Your task to perform on an android device: Export all reminders to a file
Image 0: 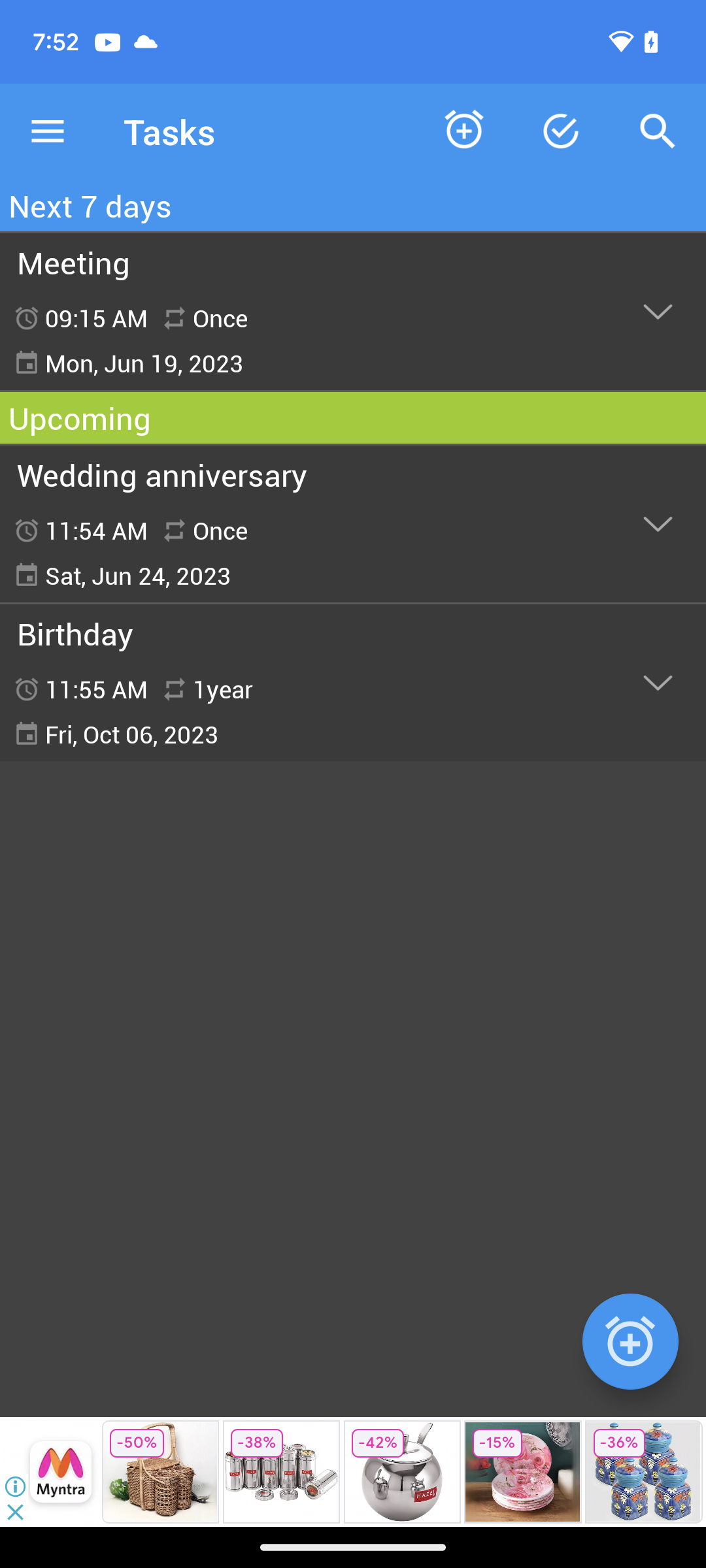
Click on the three line menu bar
Step 0: click (48, 131)
Image 1: 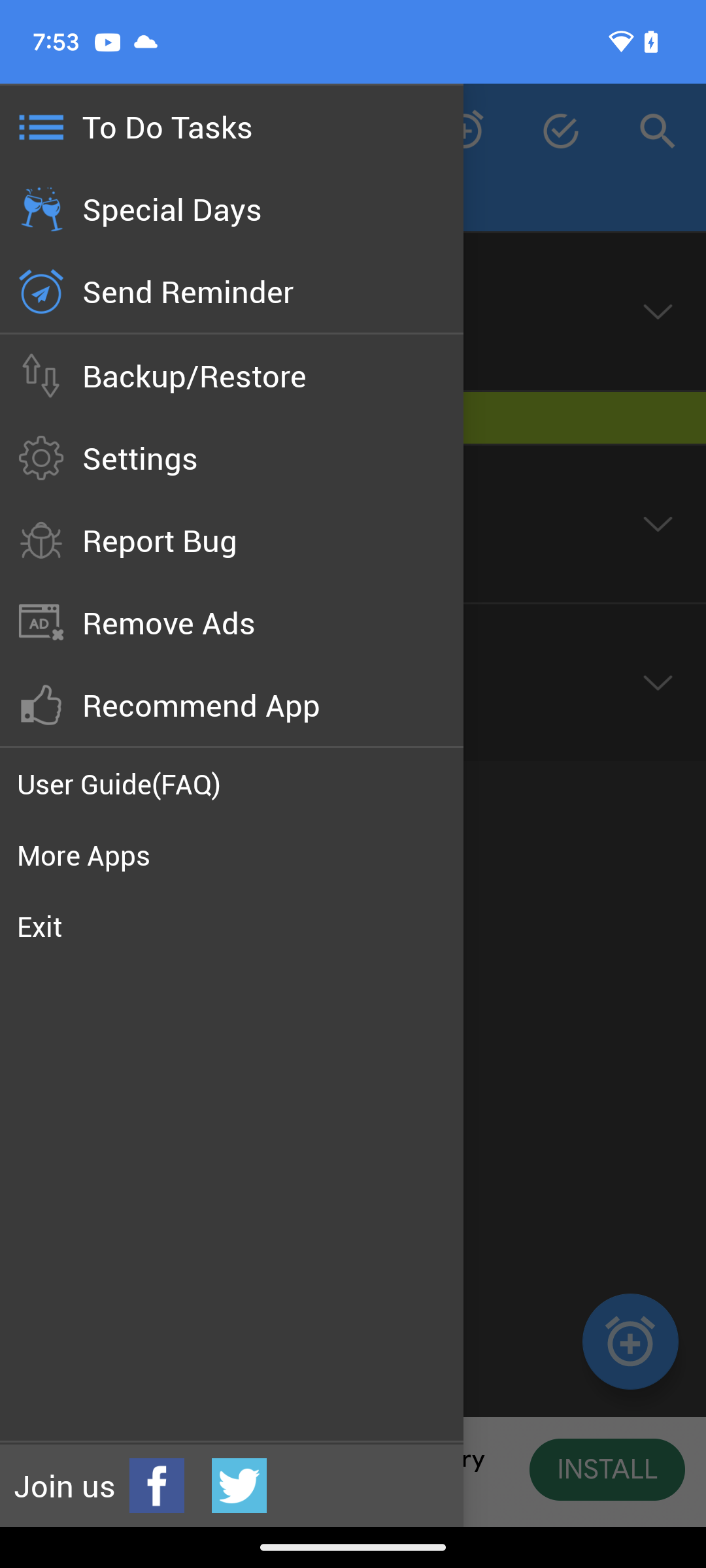
Click on backup/restore
Step 1: click (323, 363)
Image 3: 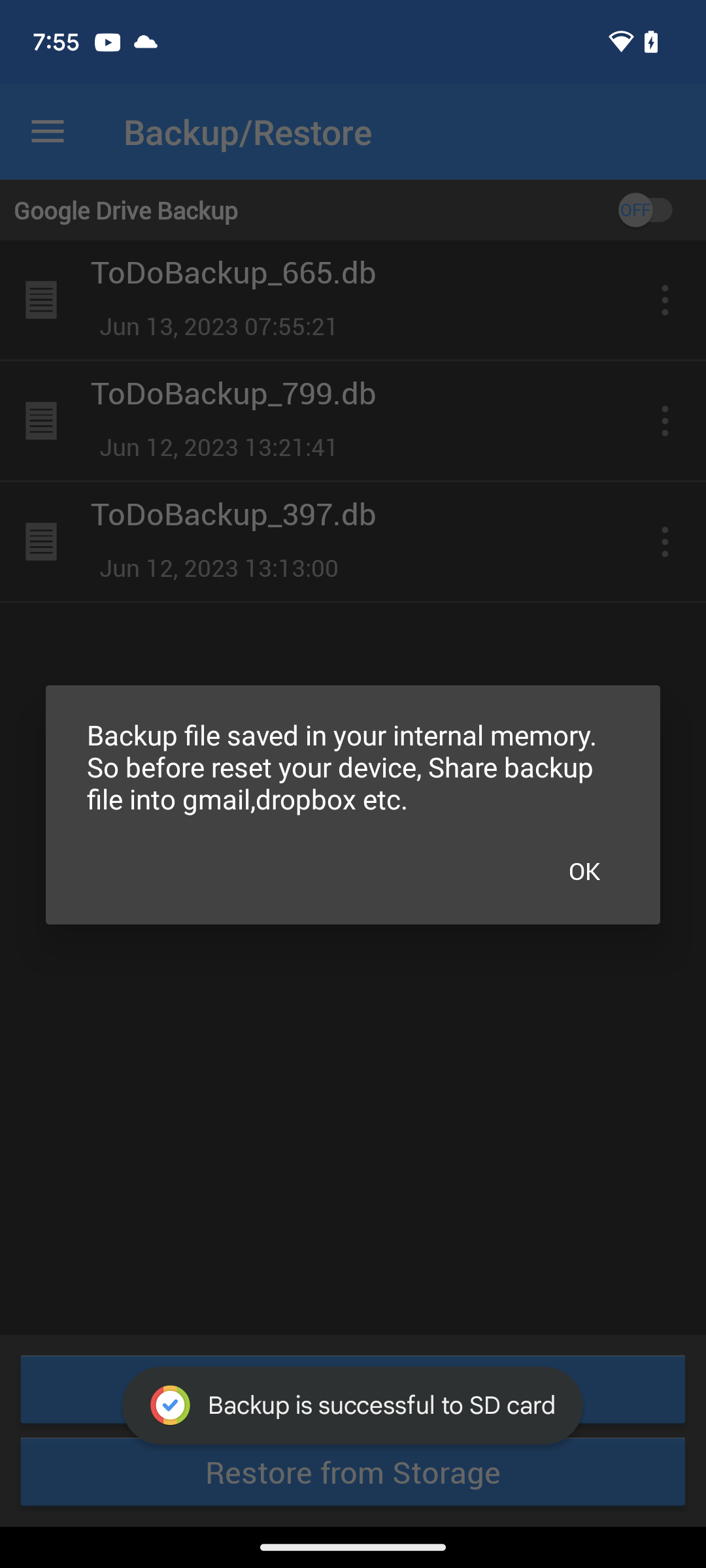
Click on the OK button 
Step 3: click (584, 870)
Image 4: 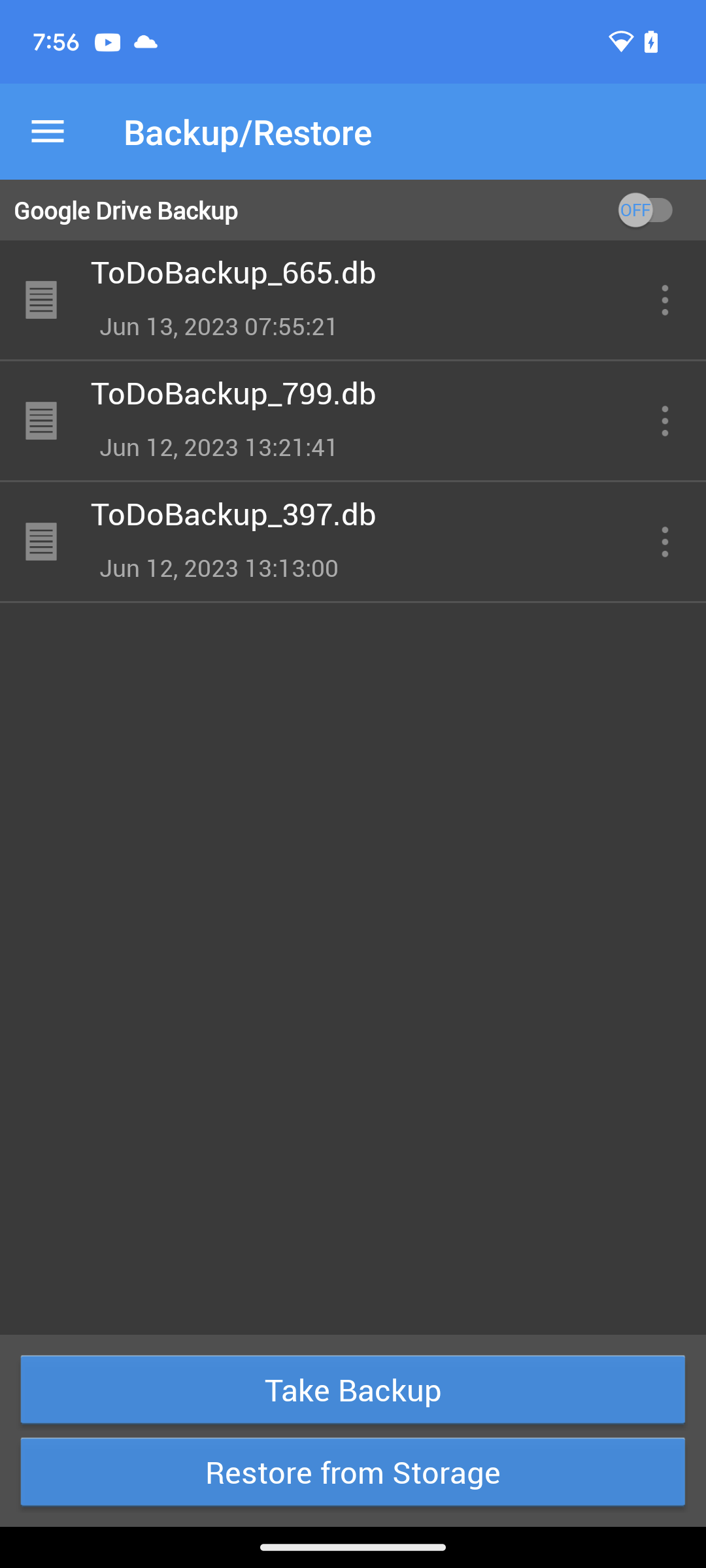
Turn on the google drive backup
Step 4: click (353, 210)
Image 5: 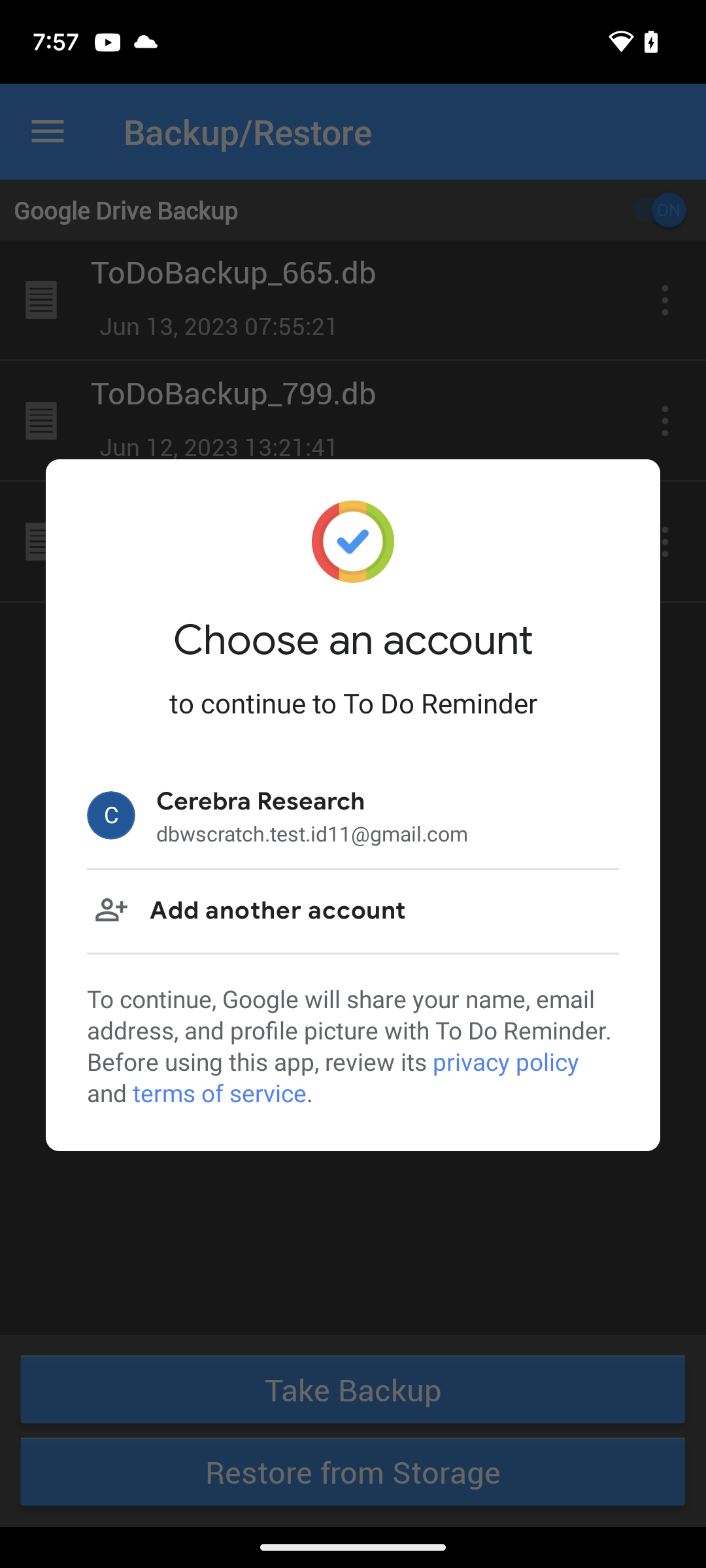
Click on the Cerebra Research
Step 5: click (261, 801)
Image 6: 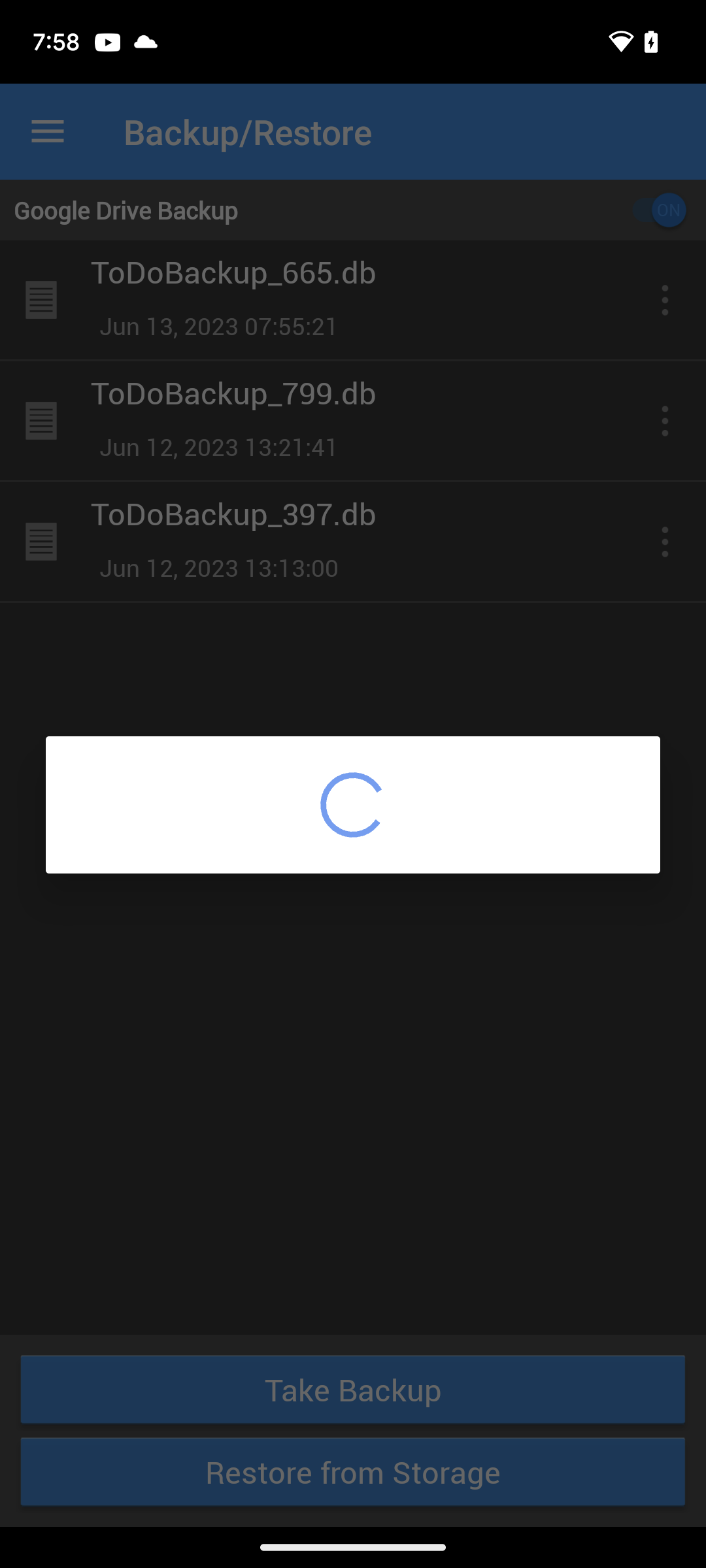
Click on the Cerebra Research
Step 6: wait
Image 7: 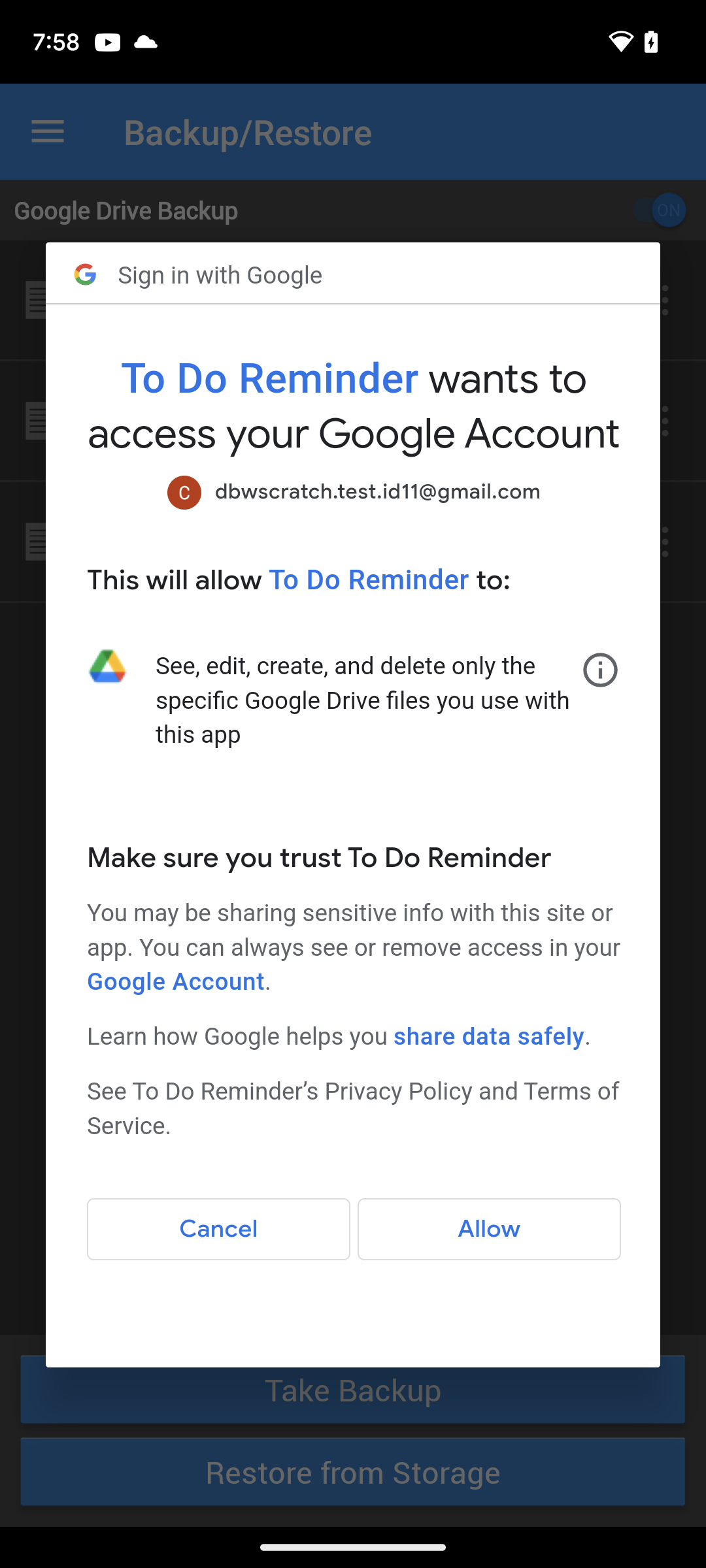
Click on the allow button
Step 7: click (353, 804)